Your task to perform on an android device: I want to find a recipe for how to cook apple pie on the All Recipes app, as it's one of my favorite desserts that I wish to cook this weekend.
Image 0: 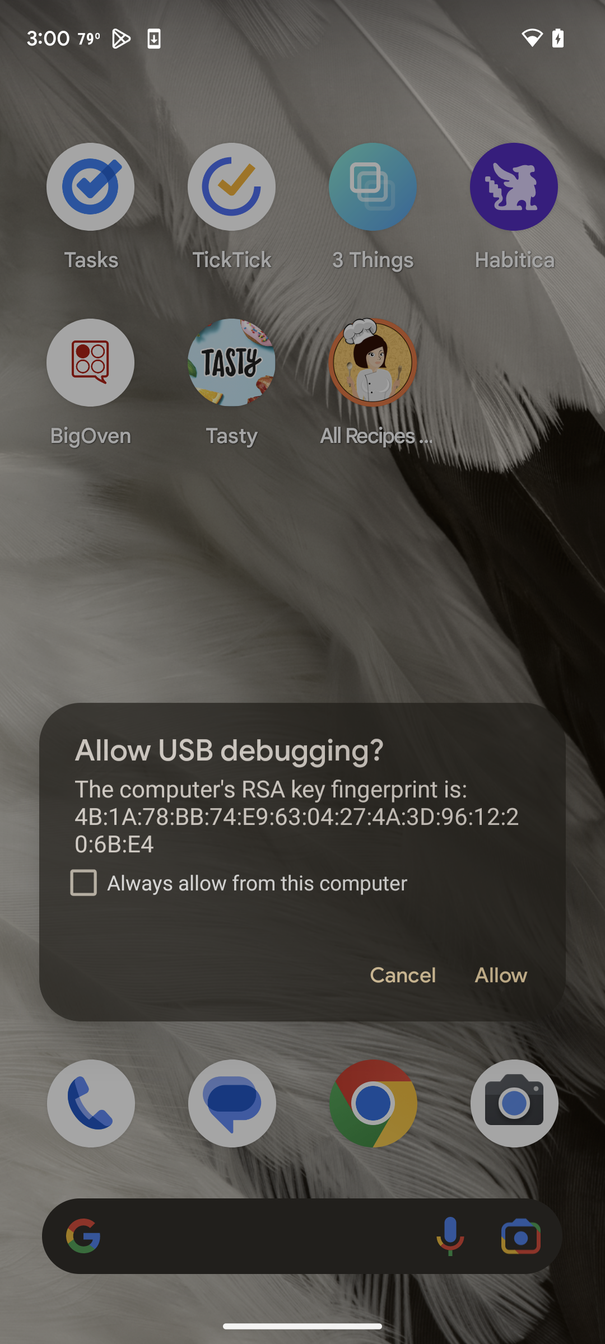
Open All recipes app
Step 0: open app "All Recipes Cookbook"
Image 1: 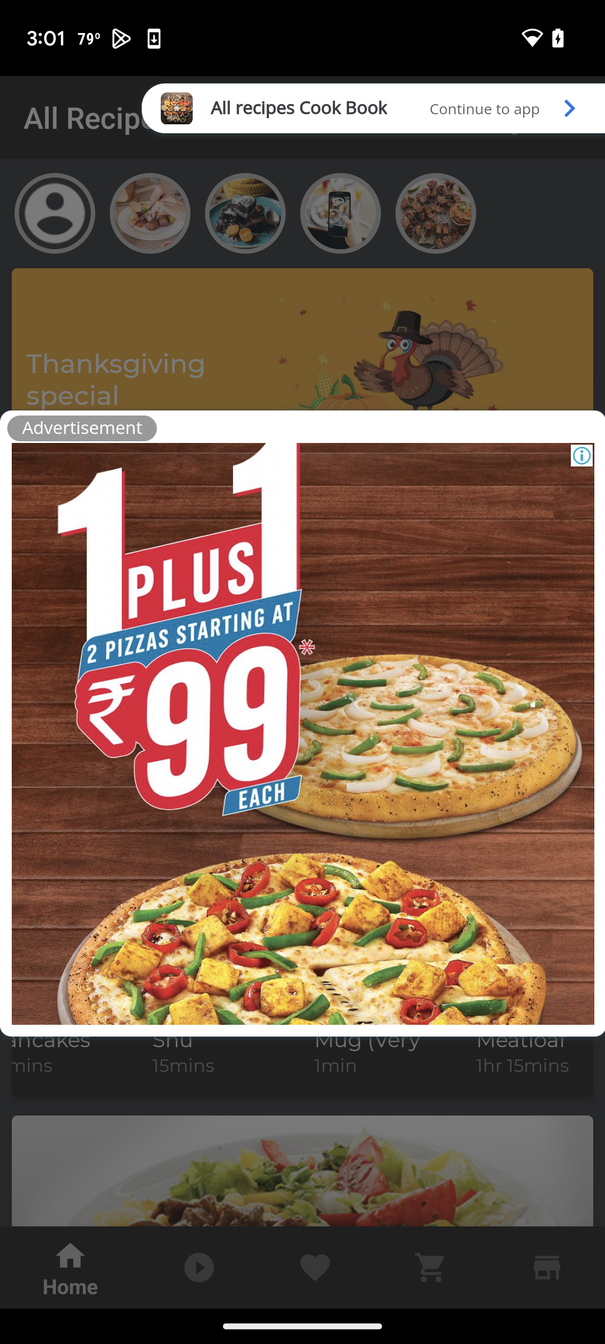
Click on continue
Step 1: click (572, 105)
Image 2: 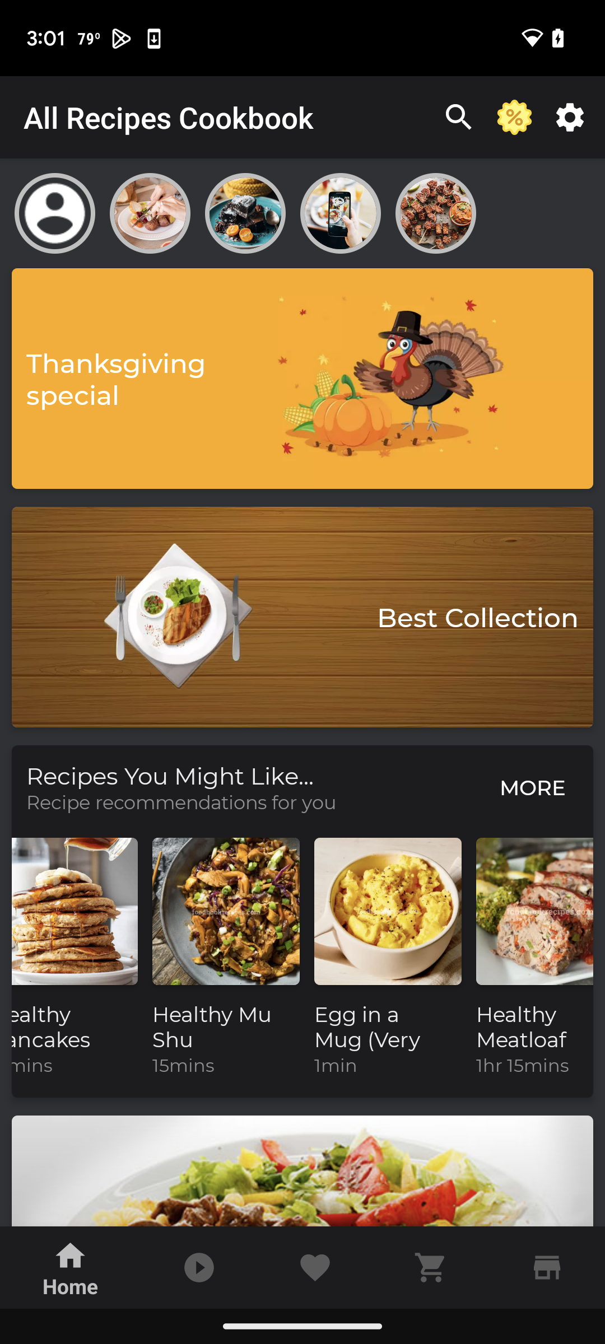
Click on the search box
Step 2: click (454, 108)
Image 3: 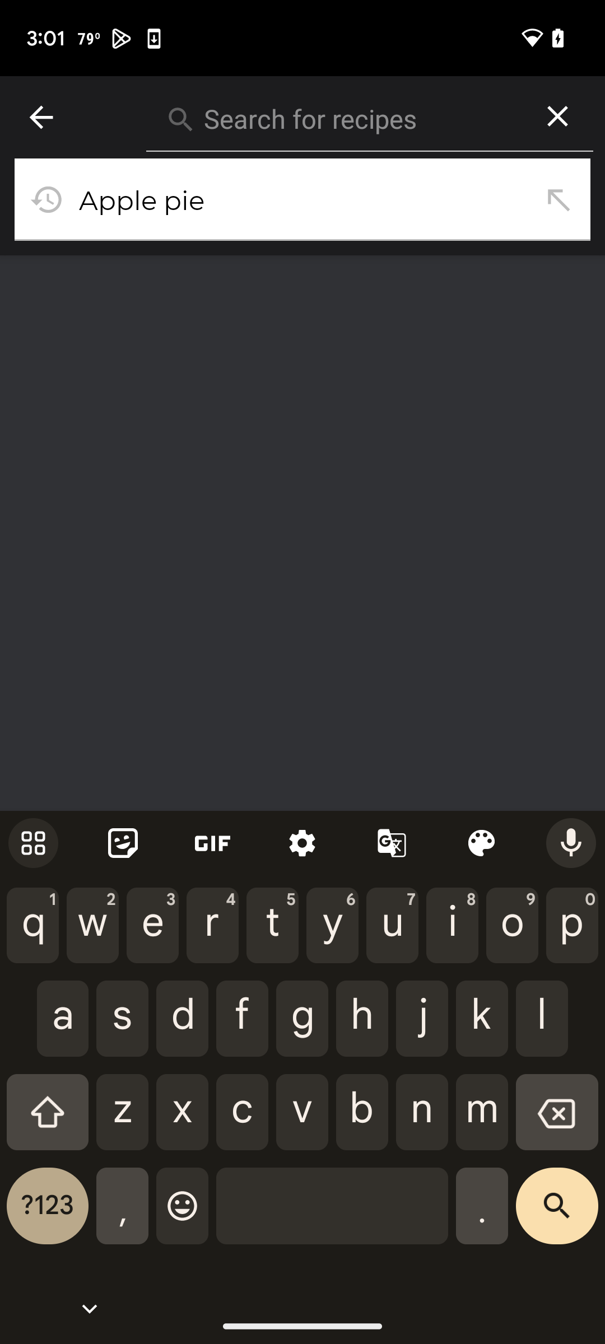
Click on the search box
Step 3: click (557, 1215)
Image 4: 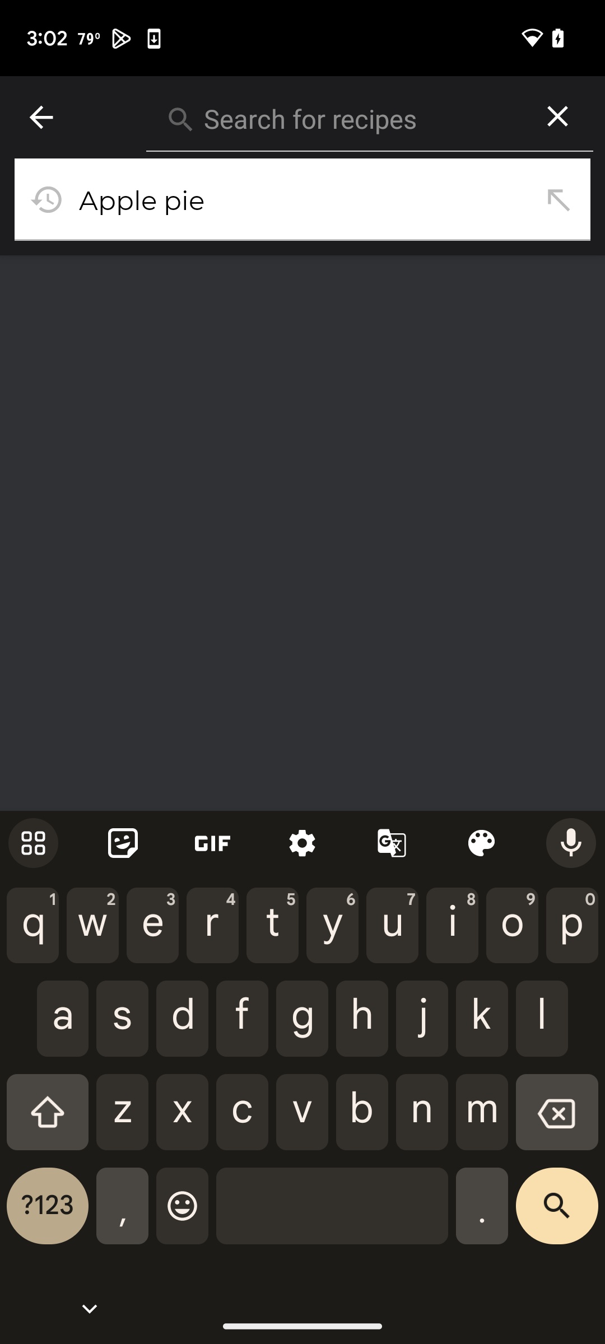
Click on the search box
Step 4: click (557, 1215)
Image 5: 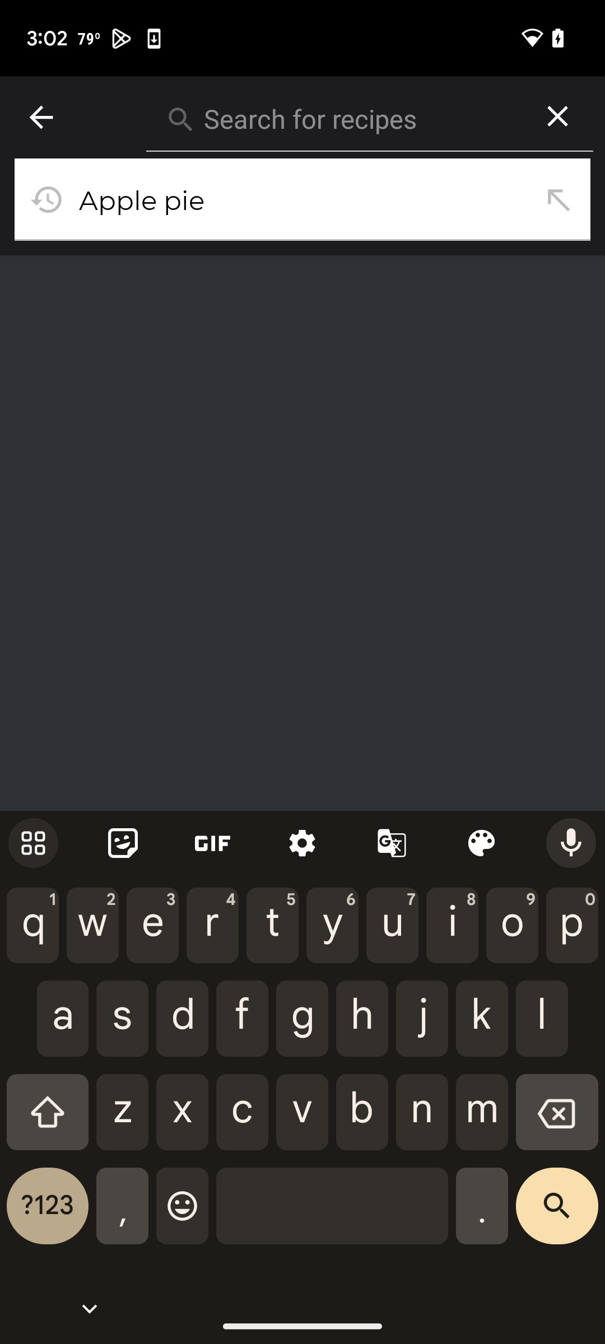
Click on the search box
Step 5: click (557, 1215)
Image 6: 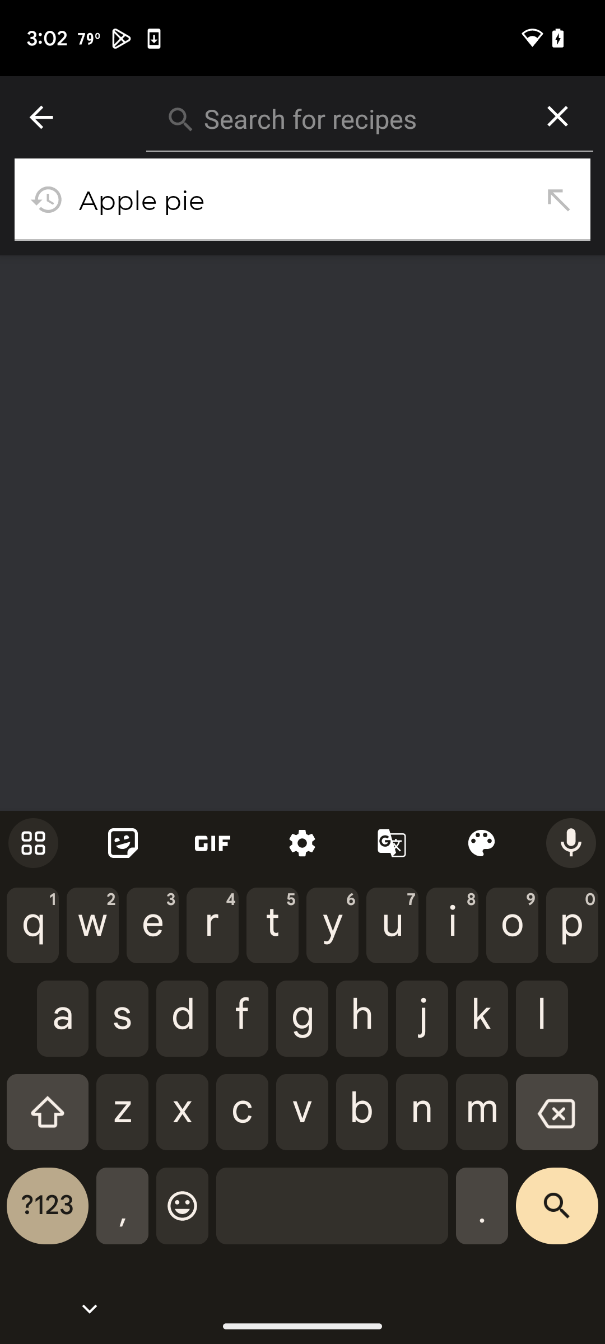
Click on the search box
Step 6: click (302, 199)
Image 7: 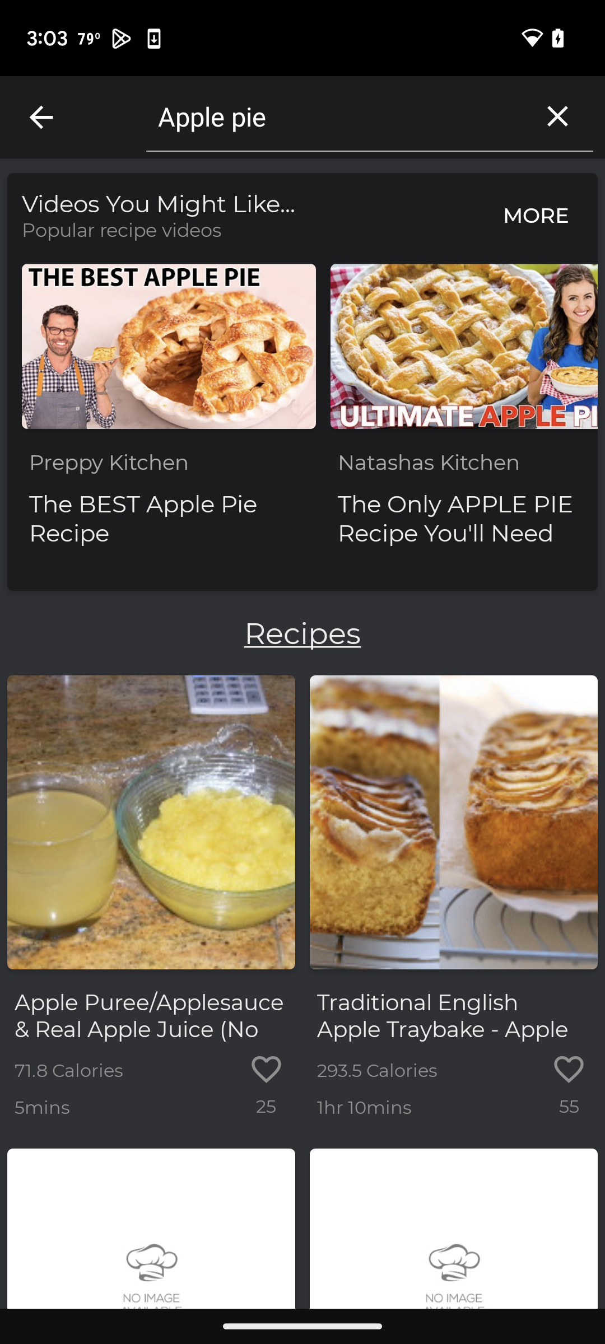
Swipe up
Step 7: scroll down
Image 8: 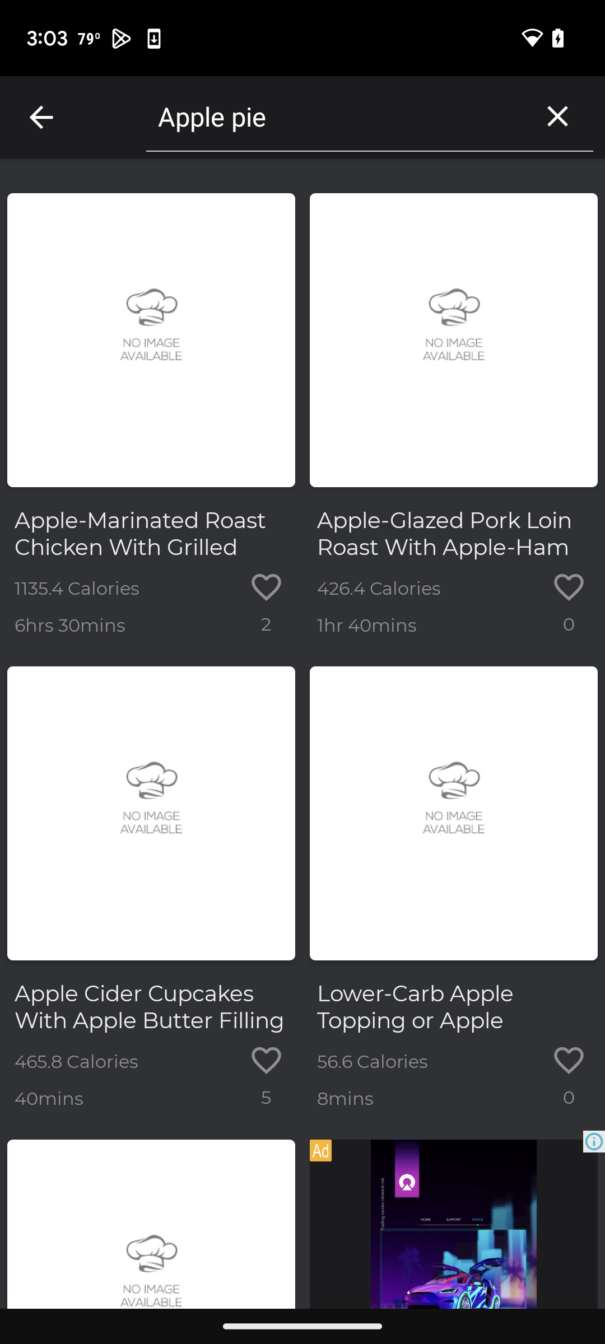
Swipe up
Step 8: scroll down
Image 9: 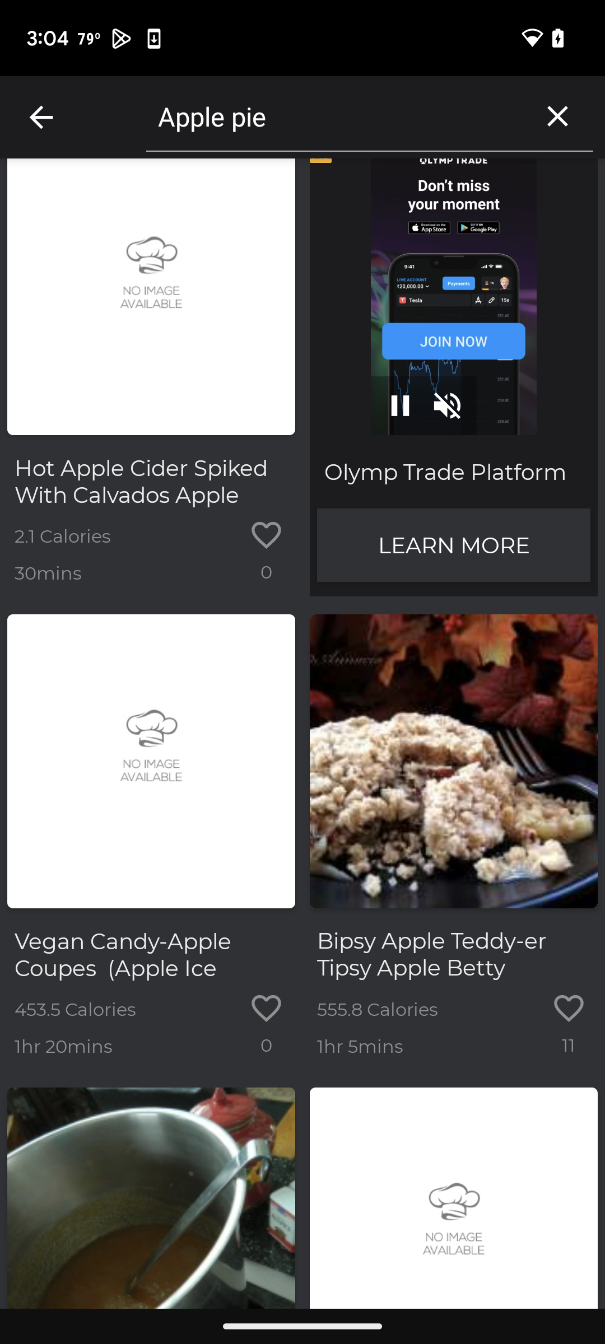
Swipe up
Step 9: scroll down
Image 10: 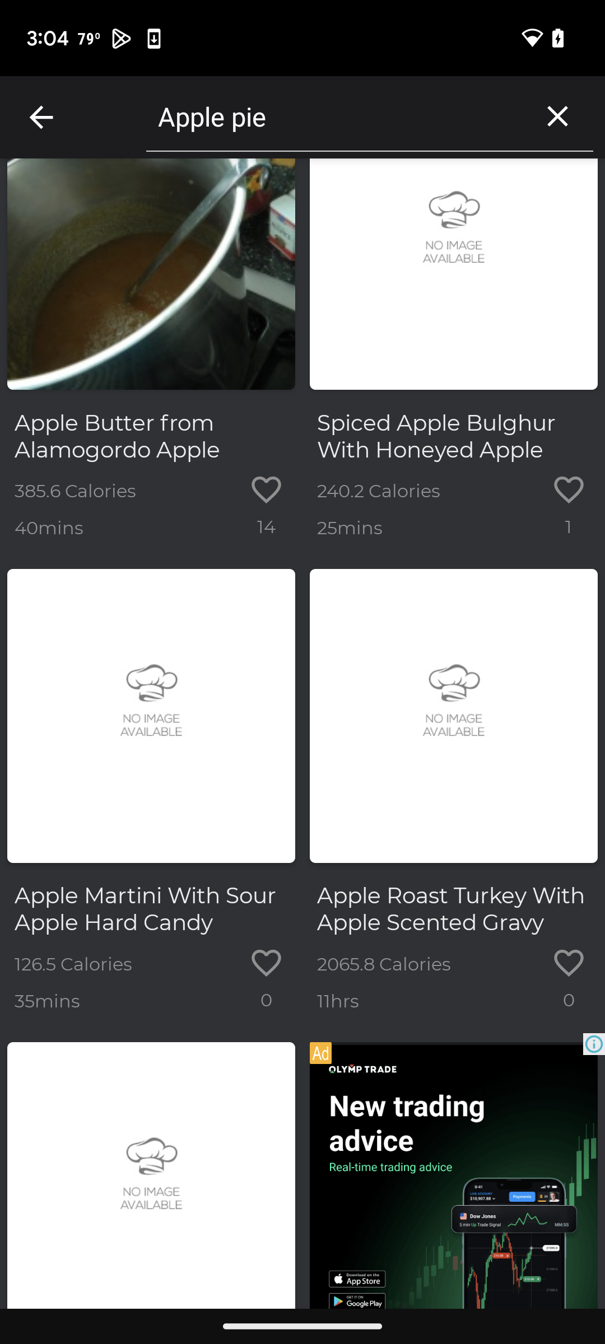
Swipe up
Step 10: scroll down
Image 11: 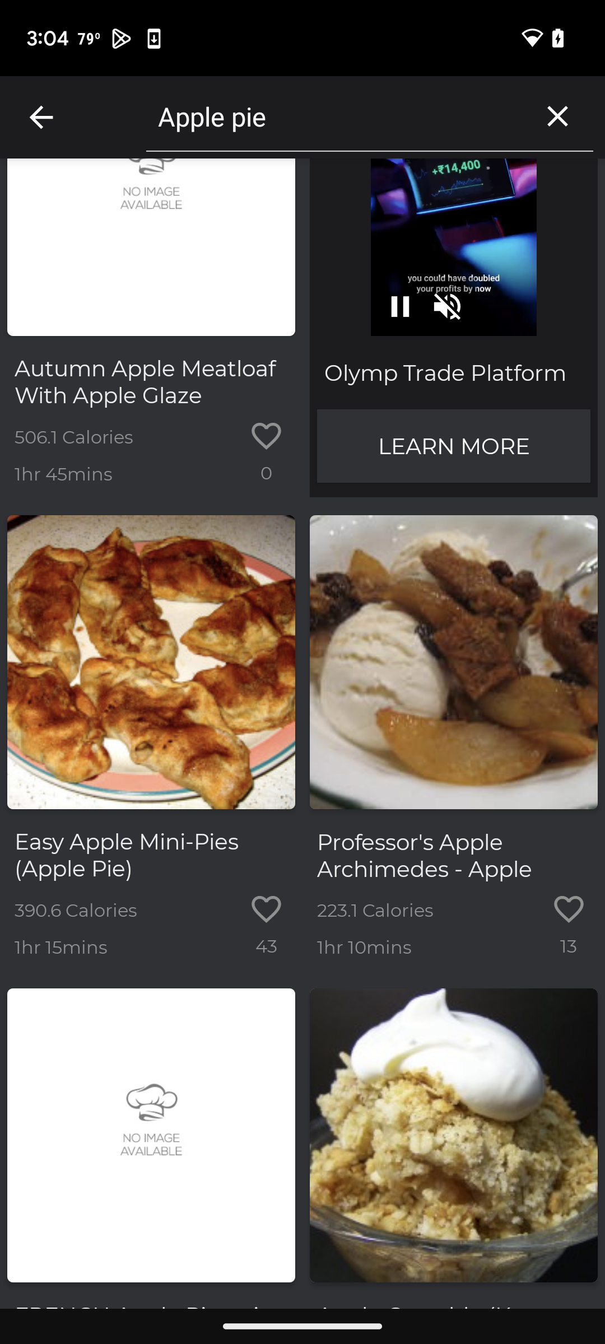
Click on Easy Apple Mini 
Step 11: click (119, 624)
Image 12: 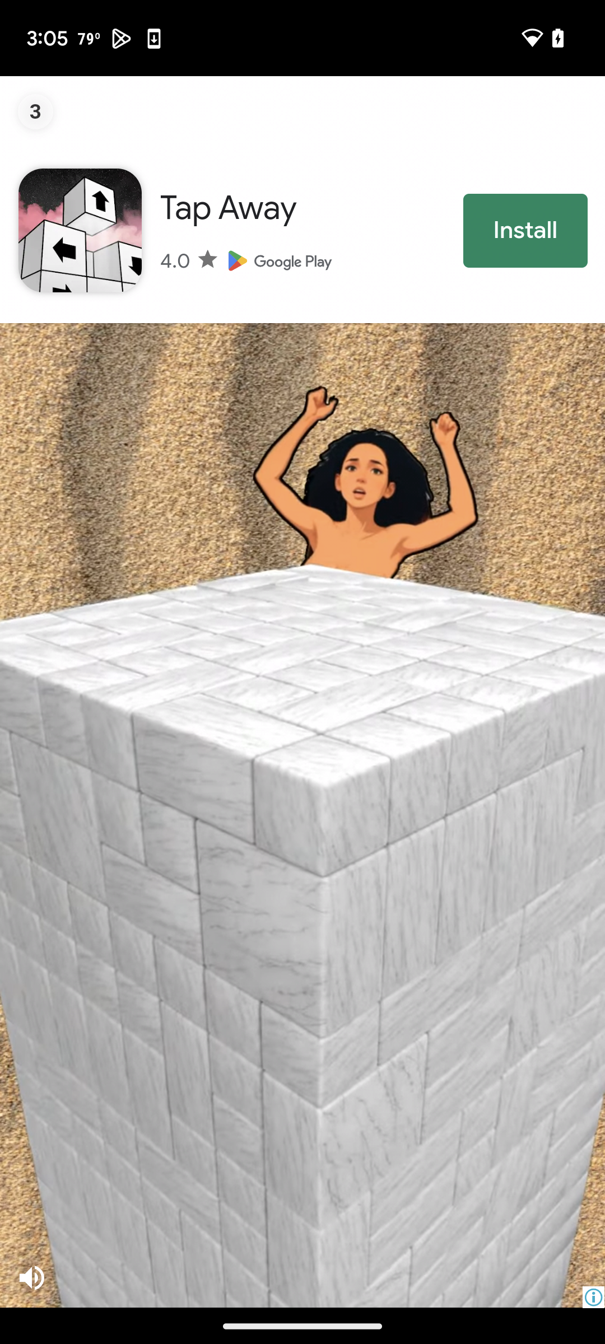
Click on cancel
Step 12: wait
Image 13: 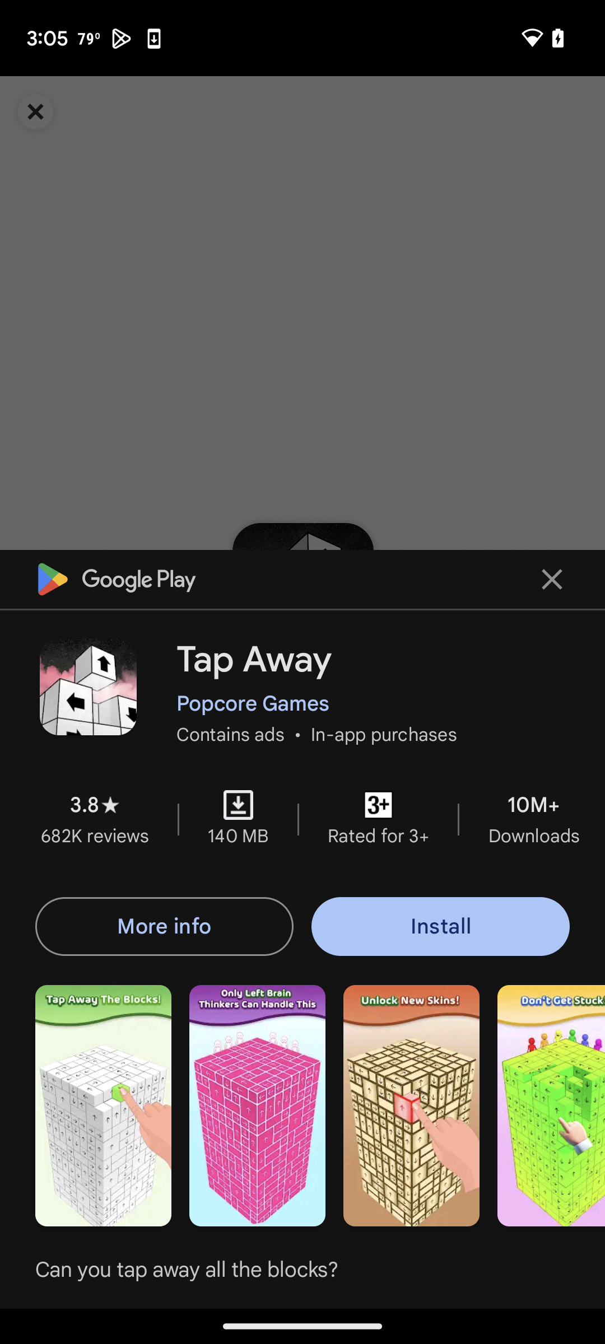
Click on cancel
Step 13: click (552, 579)